Your task to perform on an android device: Open Pro 7-Zip app, Open the Compress folder in the Easy UnRAR folder and Decompress the file named CompressFile_20230706T155208Z.zip in the Decompress folder within the EasyUnRAR folder
Image 0: 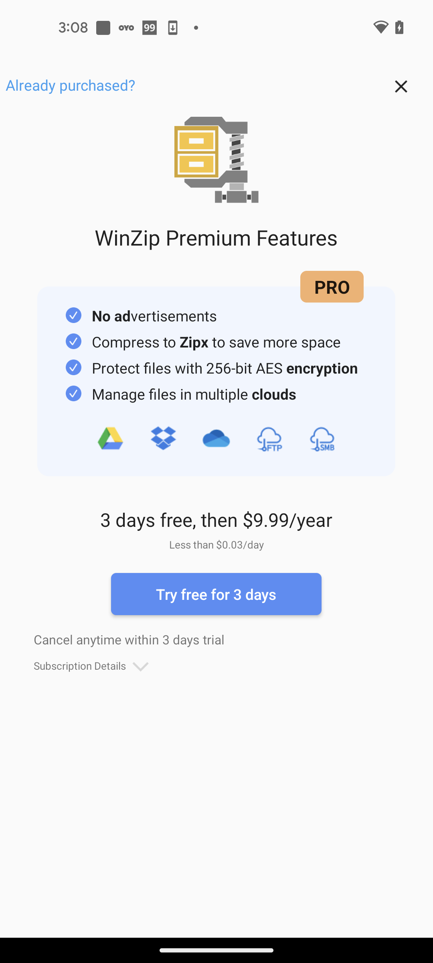
Open Pro 7-Zip app
Step 0: open app "Pro 7-Zip"
Image 1: 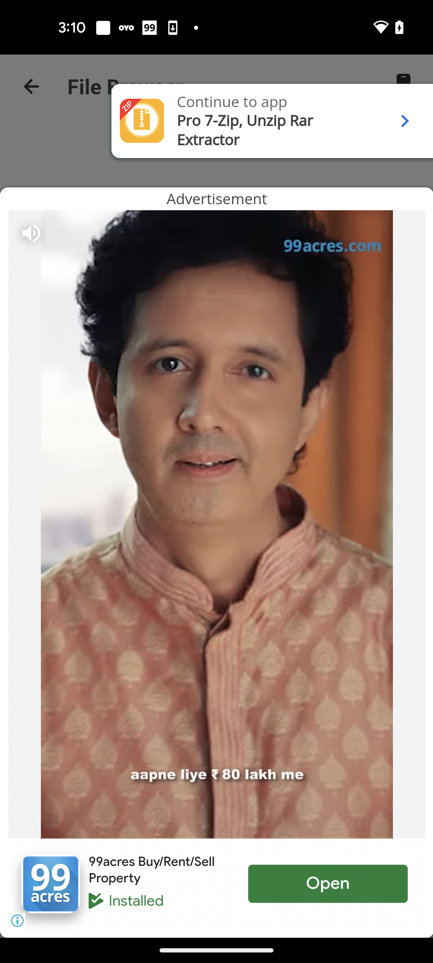
Click on the Continue to app option
Step 1: click (276, 130)
Image 2: 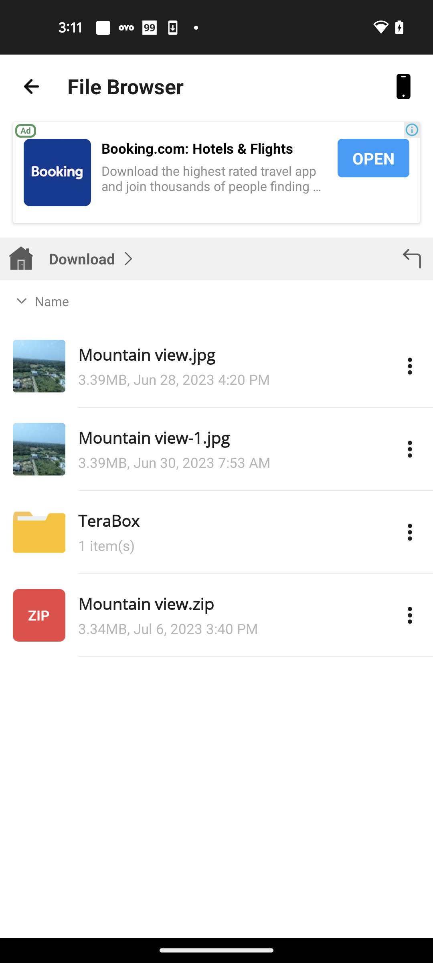
Go back to the previous page
Step 2: press back button
Image 3: 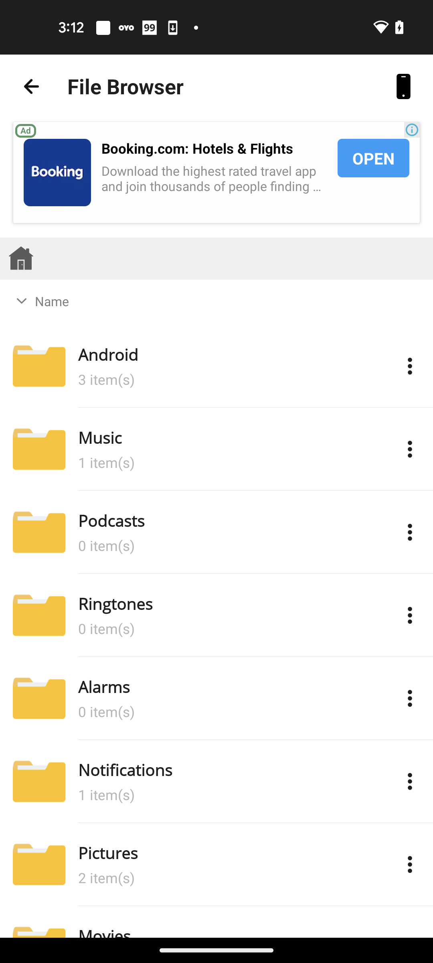
Scroll down to view EasyUnRAR folder
Step 3: scroll down
Image 4: 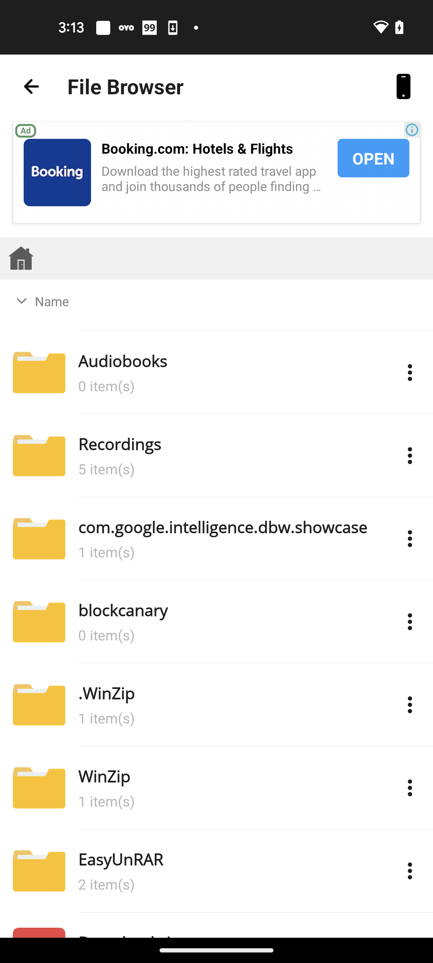
Open the EasyUnRAR folder
Step 4: click (232, 859)
Image 5: 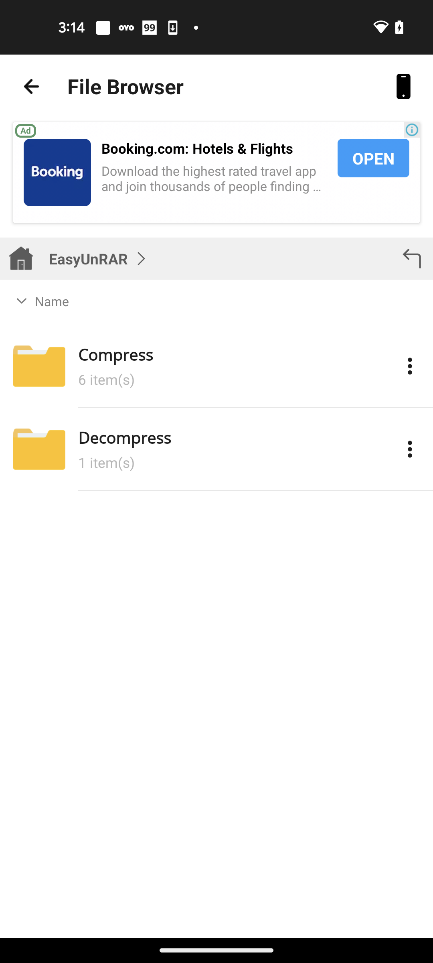
Open the Compress folder
Step 5: click (232, 354)
Image 6: 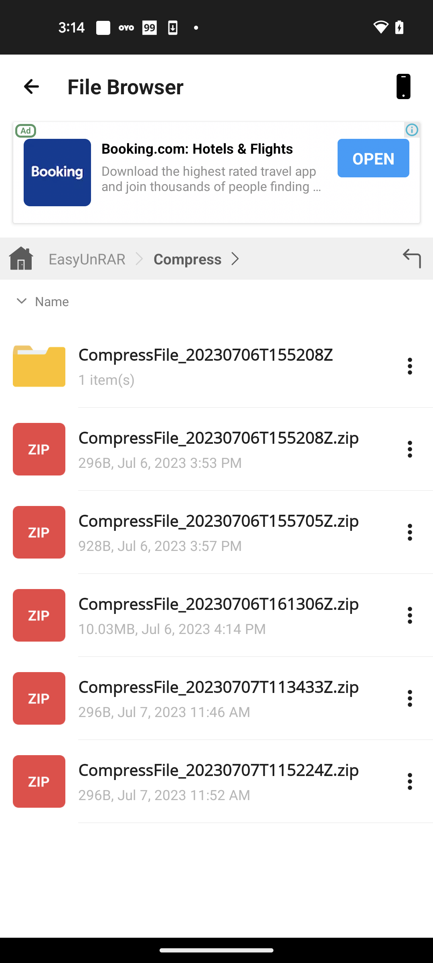
Click on the Three dots icon in front of CompressFile_20230706T155208Z.zip file 
Step 6: click (406, 444)
Image 8: 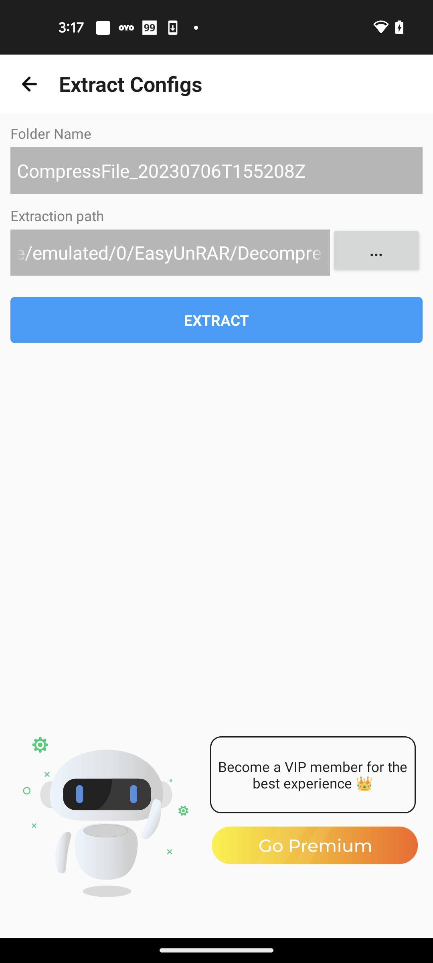
Click on the Three dots icon under Extraction Path
Step 8: click (376, 250)
Image 9: 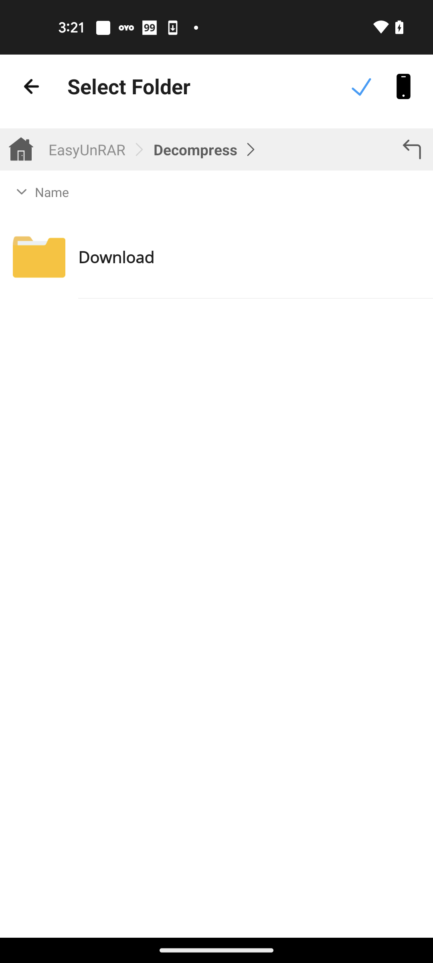
Click on the Tick icon at the top of the screen
Step 9: click (356, 91)
Image 10: 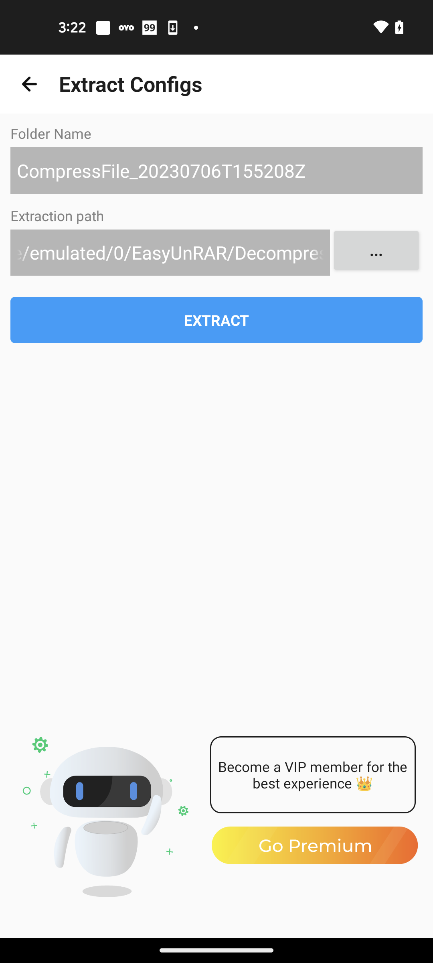
Click on the Extract button
Step 10: click (216, 320)